Your task to perform on an android device: I loved the recipe for crispy chicken katsu curry and want to give it a 5-star review in the Kitchen Stories app.
Image 0: 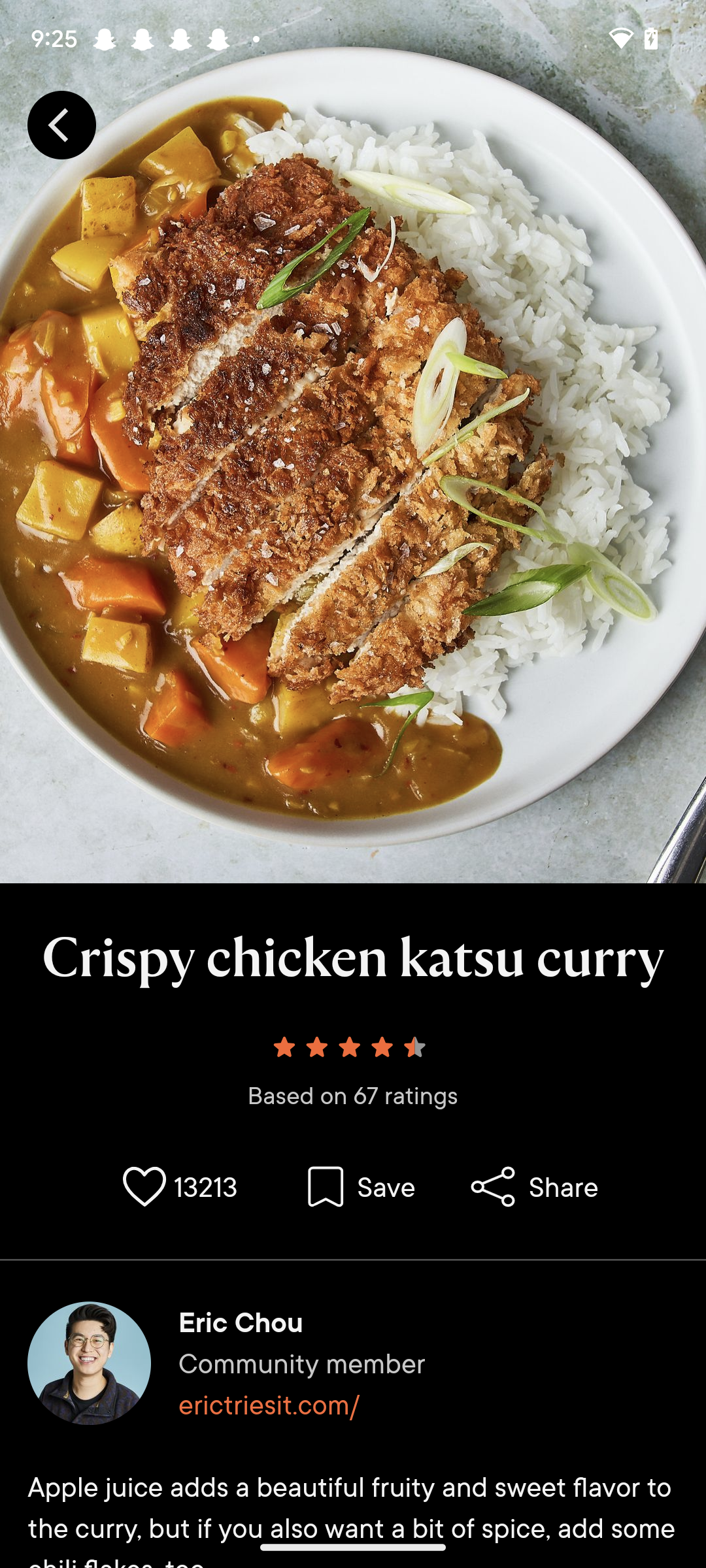
Click on the ratings section in the middle of the screen.
Step 0: click (353, 1074)
Image 1: 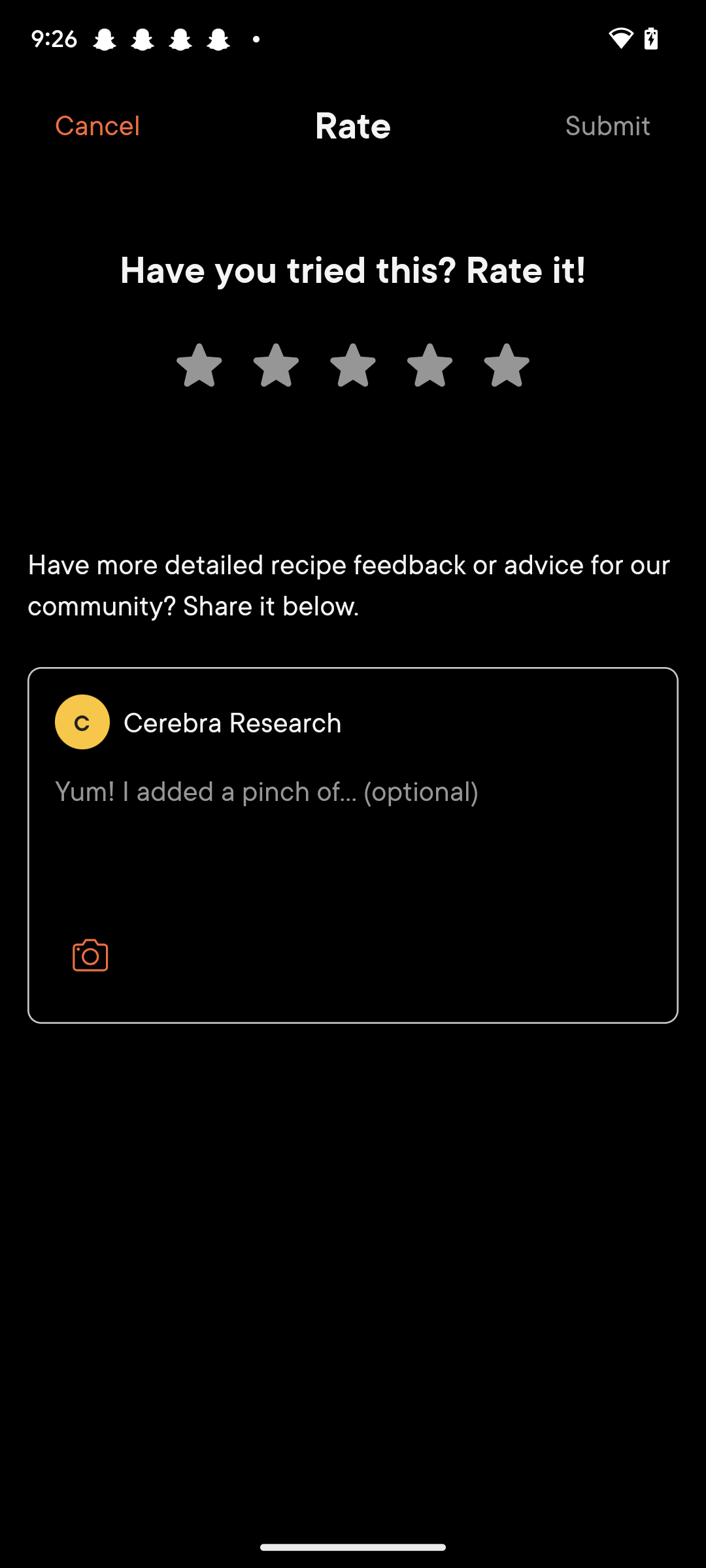
Click on the fifth star in the top middle of the screen.
Step 1: click (503, 367)
Image 2: 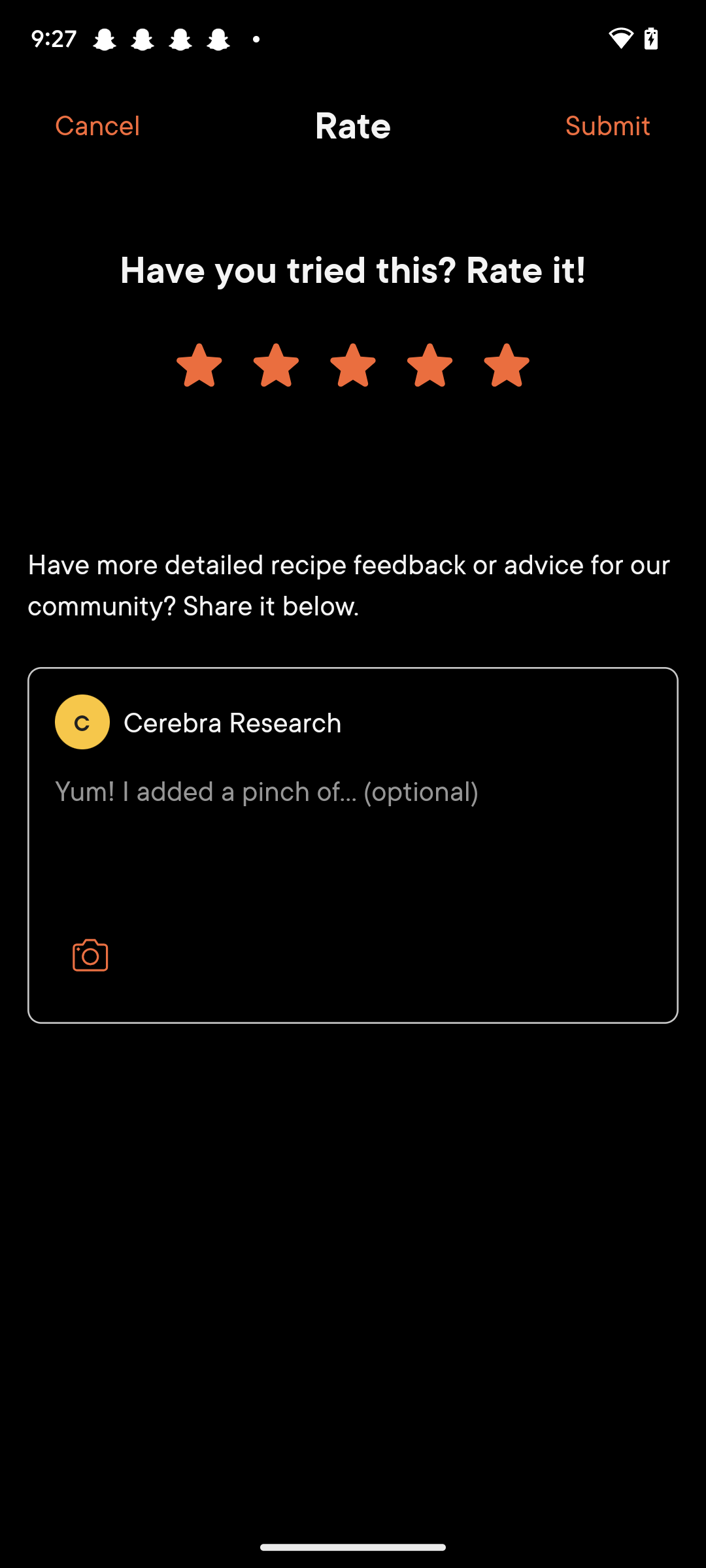
Click on the Submit option at the top right corner of the screen.
Step 2: click (608, 125)